Your task to perform on an android device: Open the Cookpad app and search for the pizza recipe
Image 0: 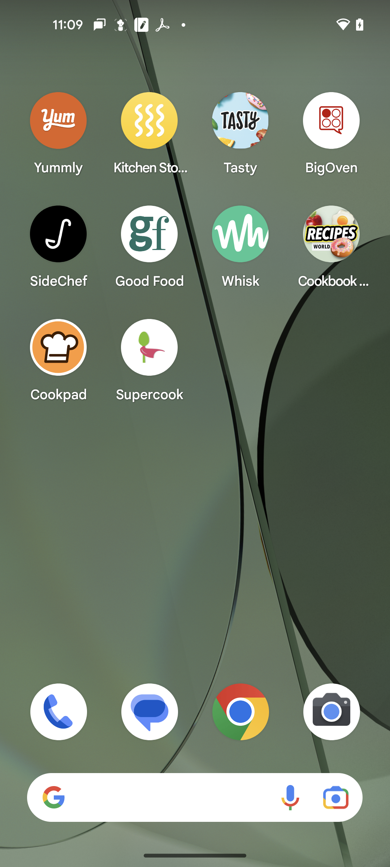
Open the Cookpad app
Step 0: click (58, 359)
Image 1: 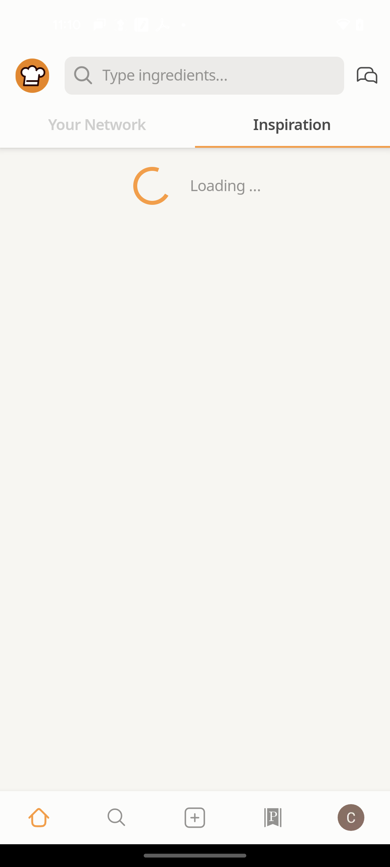
click on the search icon in the bottom of the screen
Step 1: click (117, 818)
Image 2: 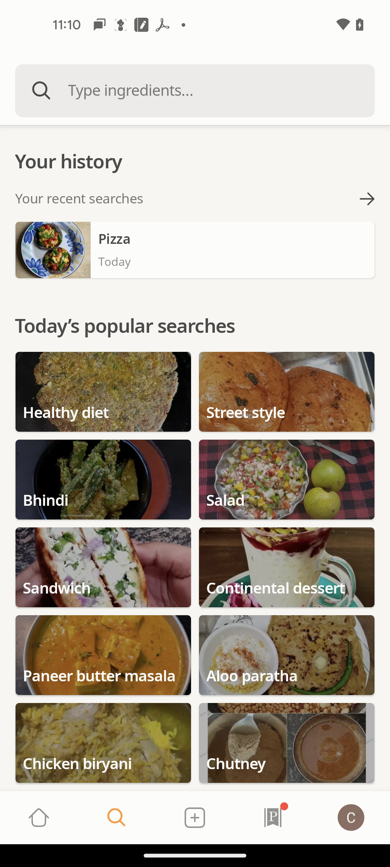
click on the search bar
Step 2: click (195, 91)
Image 3: 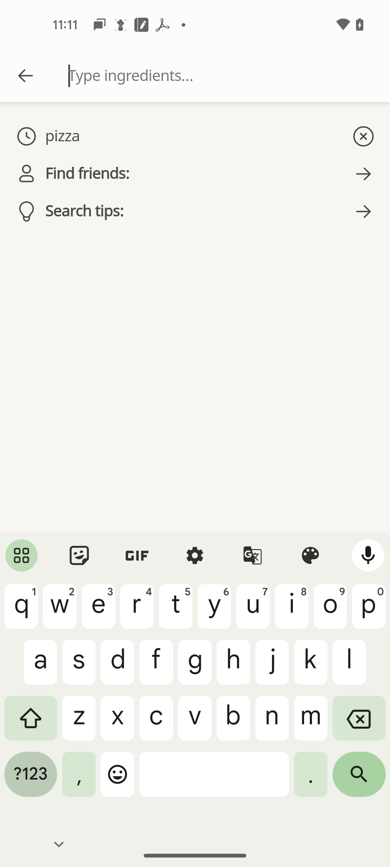
search for the pizza
Step 3: type "pizza"
Image 4: 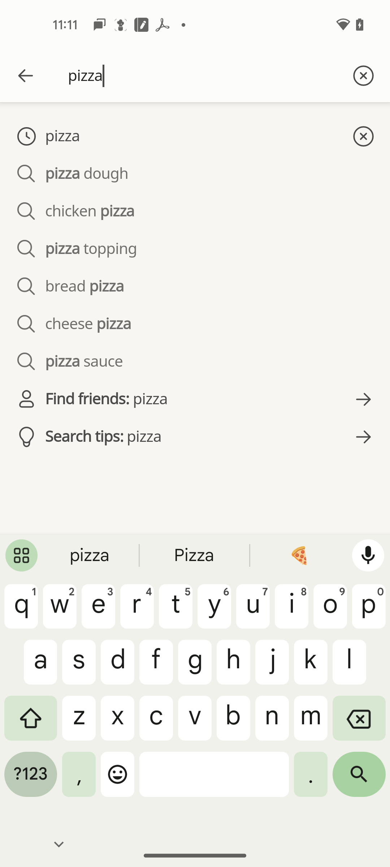
click on the search icon
Step 4: click (359, 780)
Image 5: 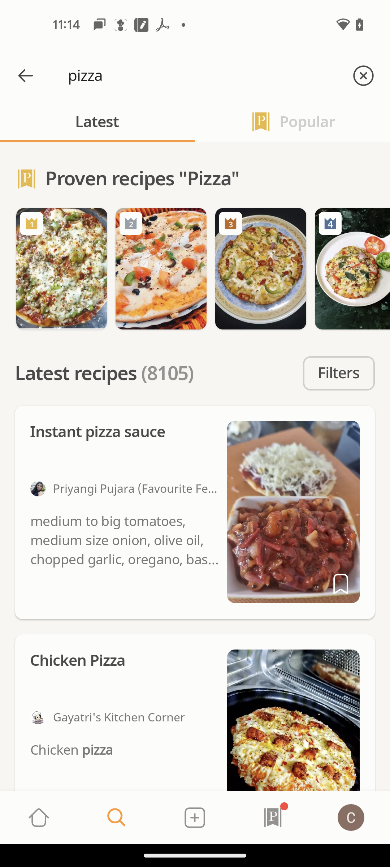
click on the Instant pizza sauce
Step 5: click (195, 505)